Your task to perform on an android device: Read the expert advice about changing Your baby's diaper.
Image 0: 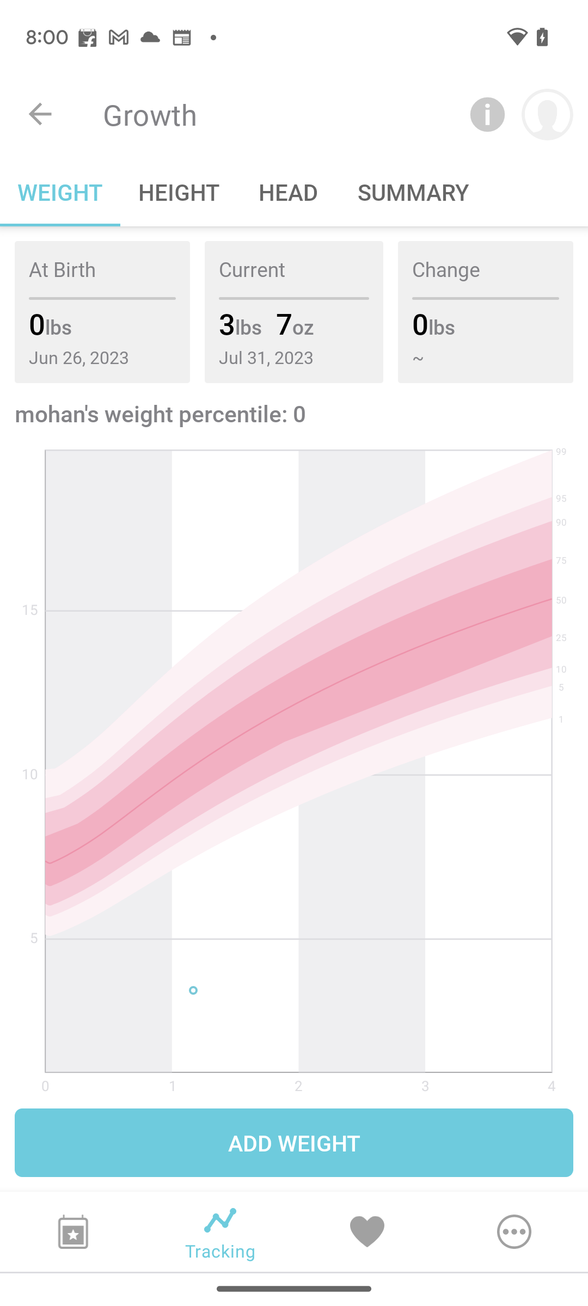
Go back to the previous screen.
Step 0: press back button
Image 1: 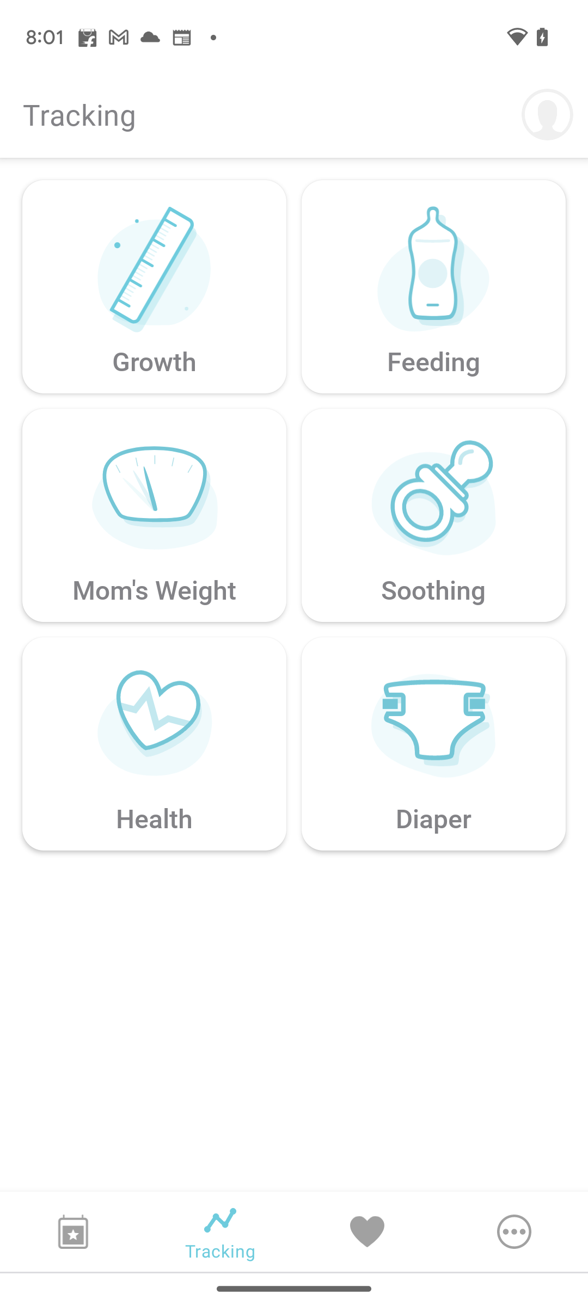
Click on the three horizontal dots presented on the first number from the right at the bottom.
Step 1: click (514, 1231)
Image 2: 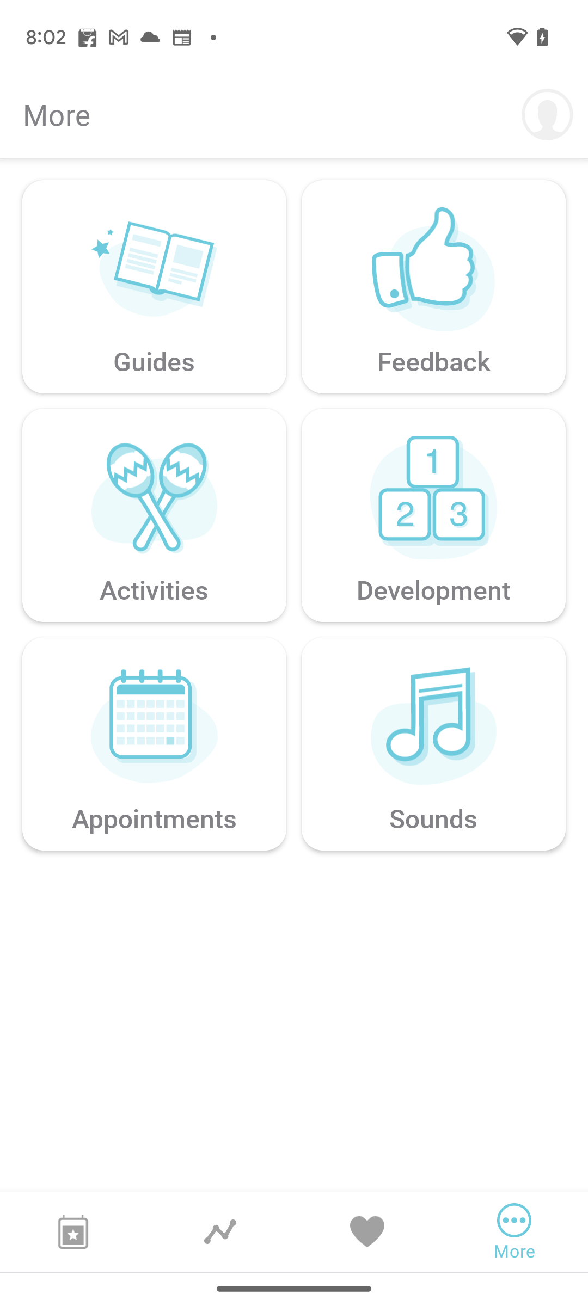
Click on the guide option presented in the first row on the left side at the top.
Step 2: click (154, 268)
Image 3: 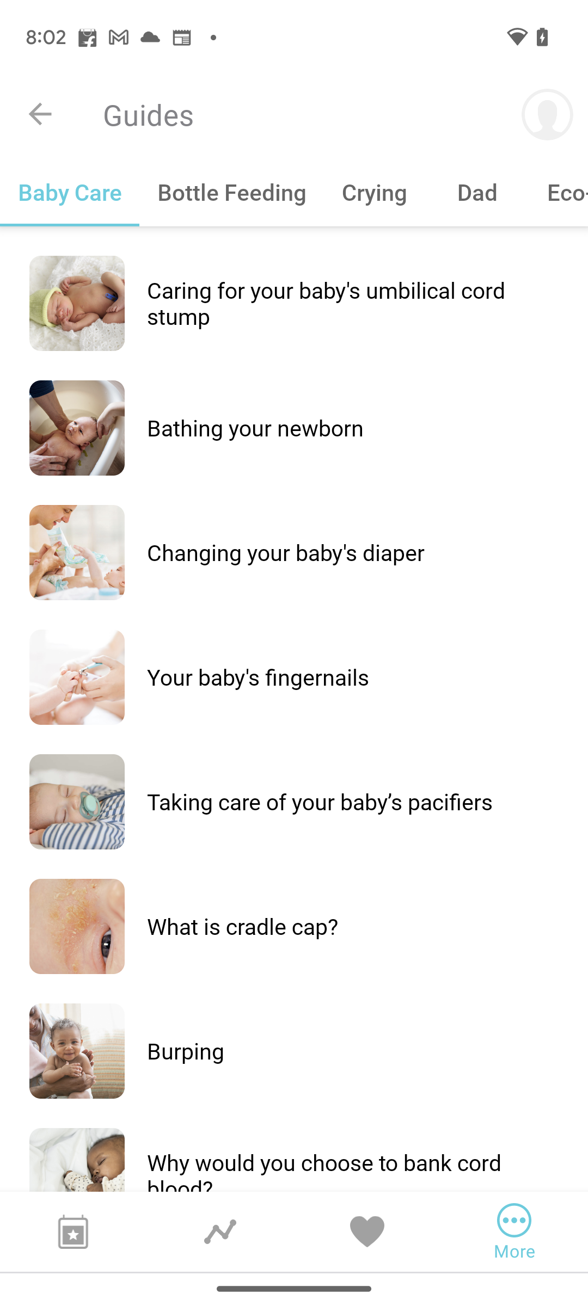
Click on the third option. changing your baby's diaper, which is at number three from the top.
Step 3: click (77, 552)
Image 4: 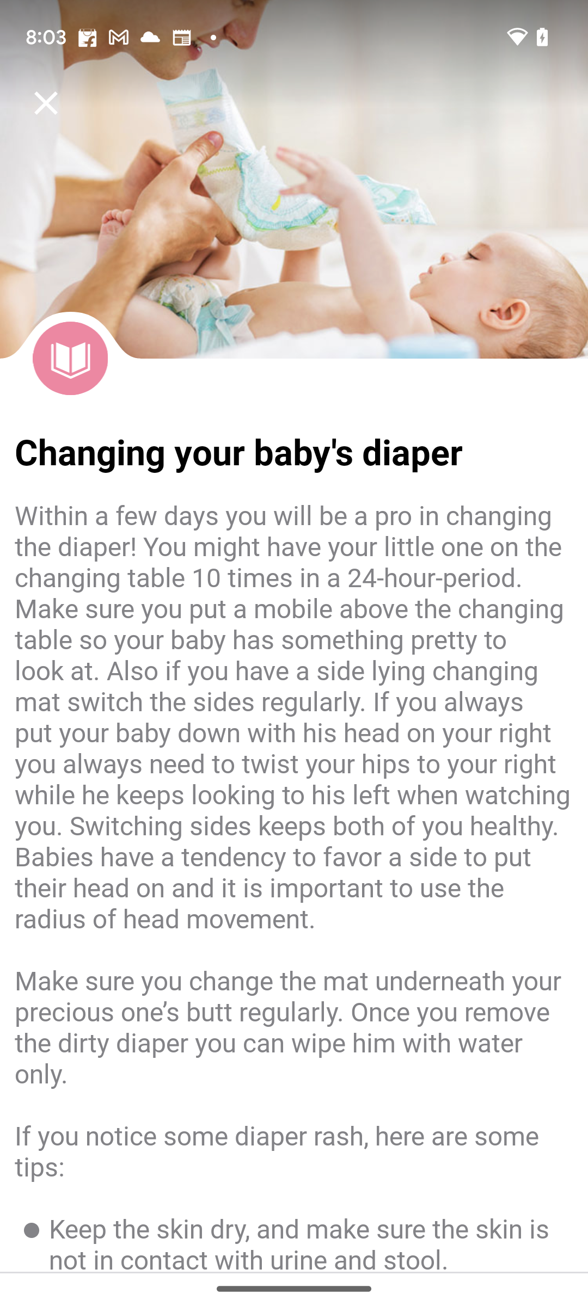
Scroll up to read the expert advice.
Step 4: scroll down
Image 5: 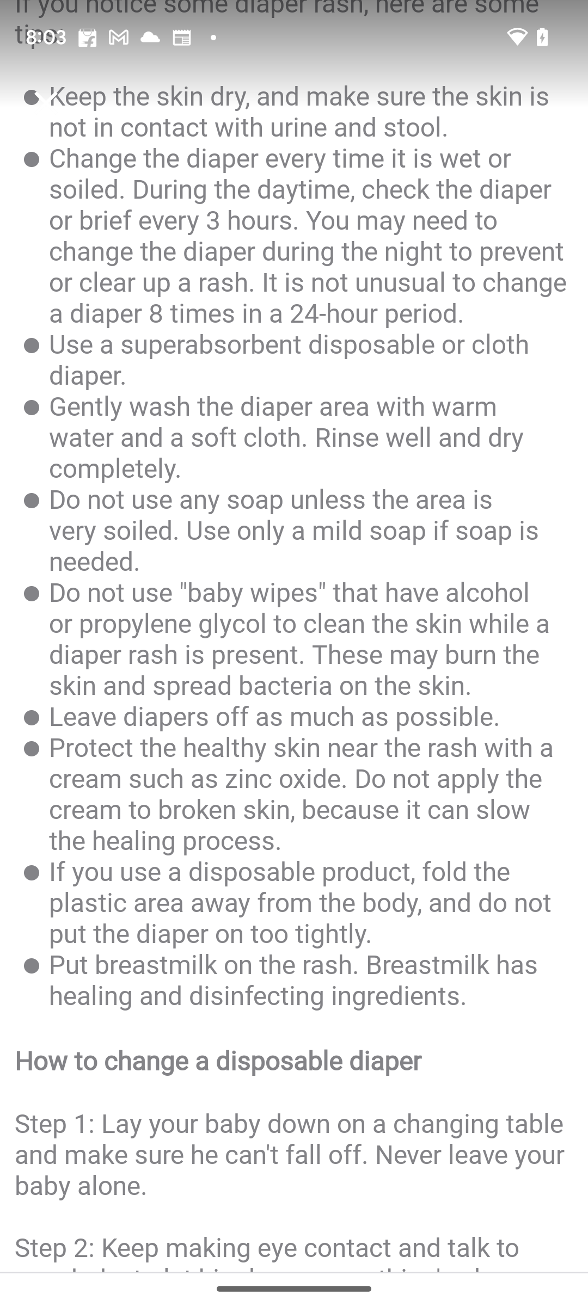
Scroll up to read the expert advice.
Step 5: scroll down
Image 6: 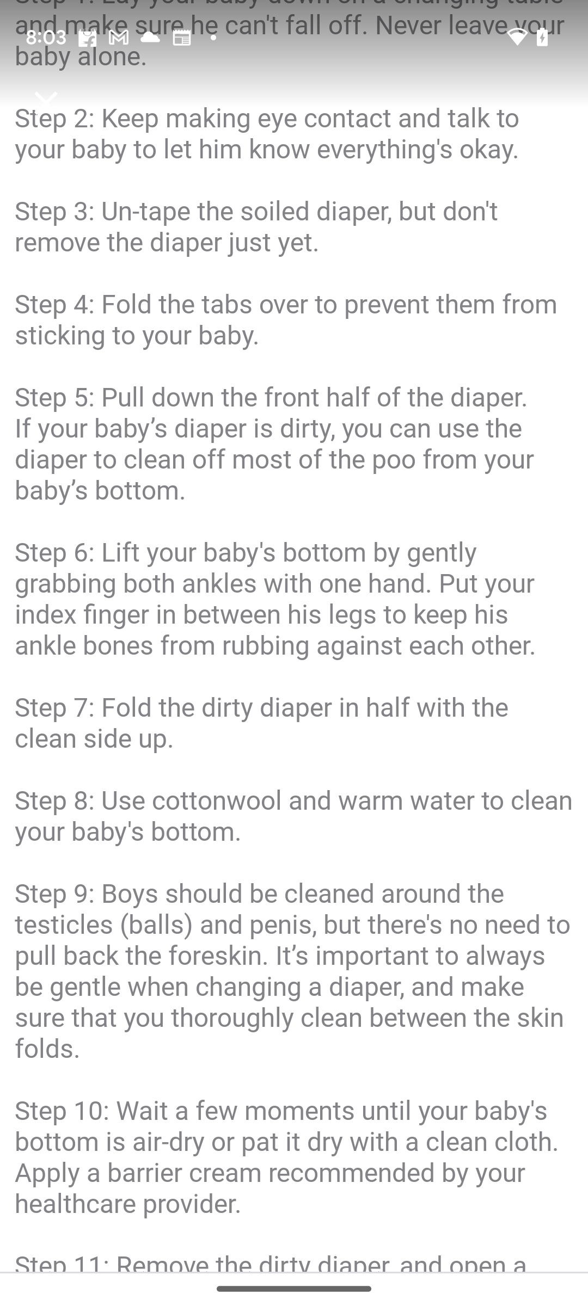
Scroll up to read the expert advice.
Step 6: scroll down
Image 7: 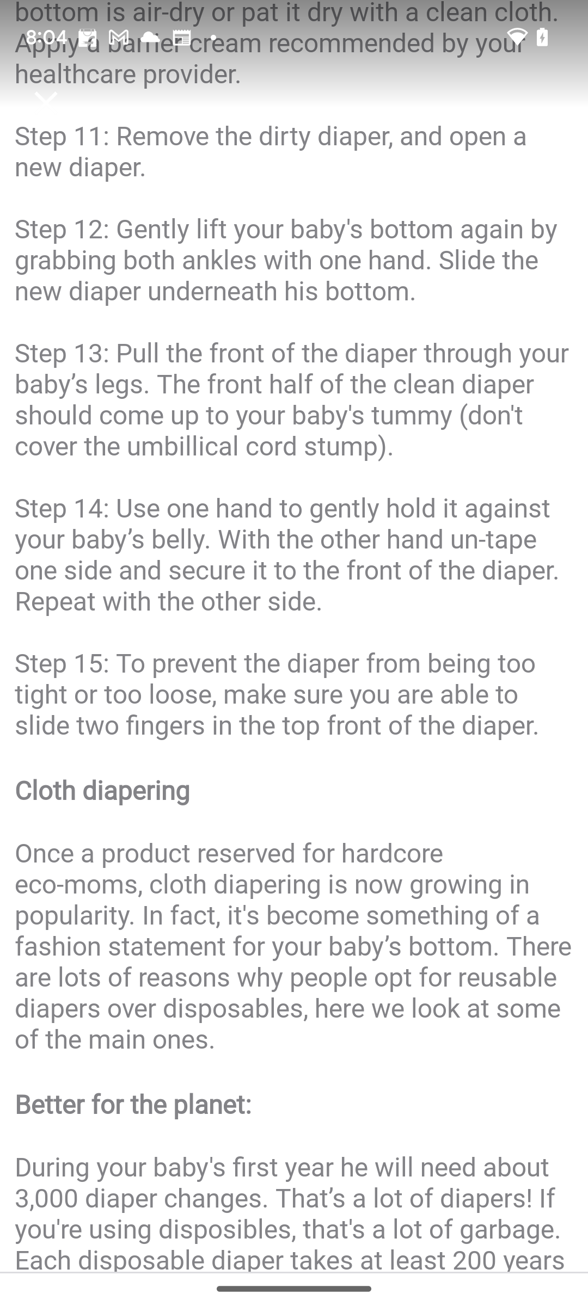
Scroll up to read the expert advice.
Step 7: scroll down
Image 8: 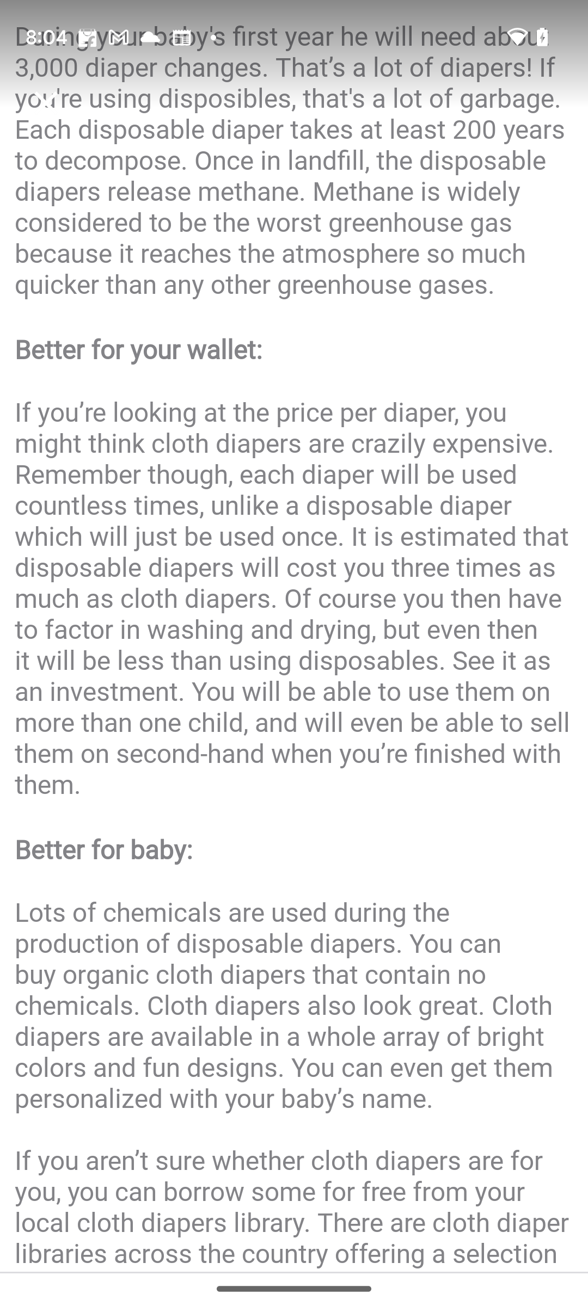
Scroll up to read the expert advice.
Step 8: scroll down